Your task to perform on an android device: Open the Zoho show app and create a presentation with the title  "Tomorrowland festive."
Image 0: 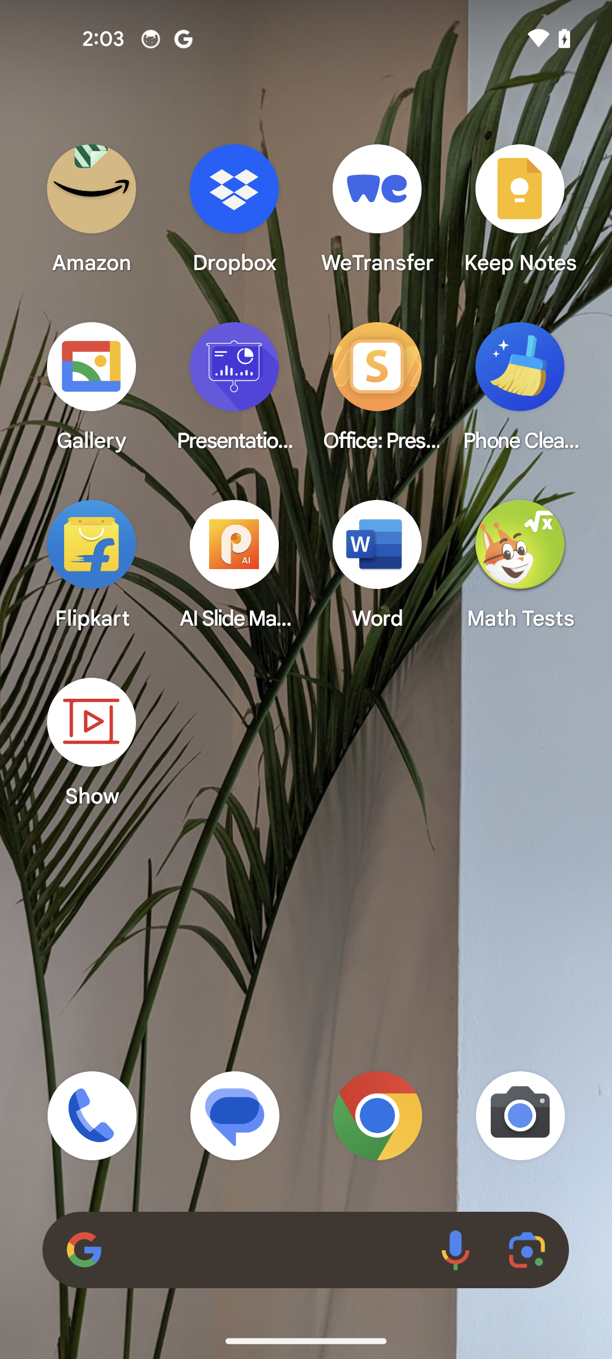
Open the zoho show app
Step 0: open app "Show"
Image 1: 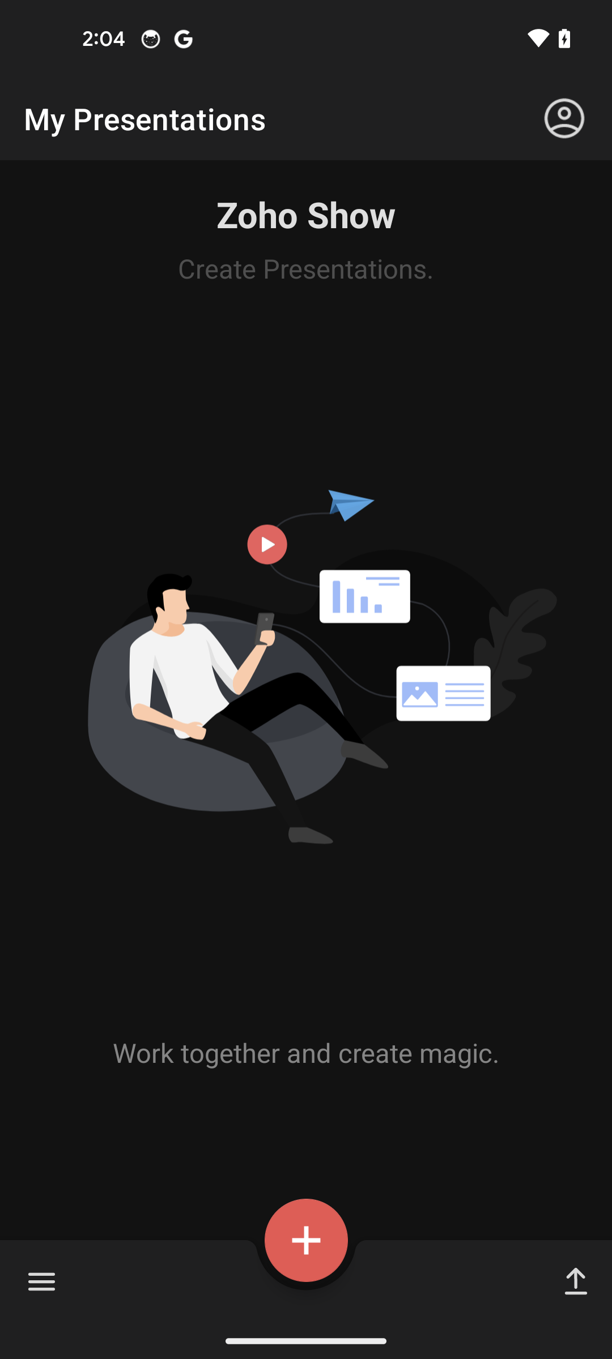
Tap on the plus button at the bottom of the screen
Step 1: click (306, 1240)
Image 3: 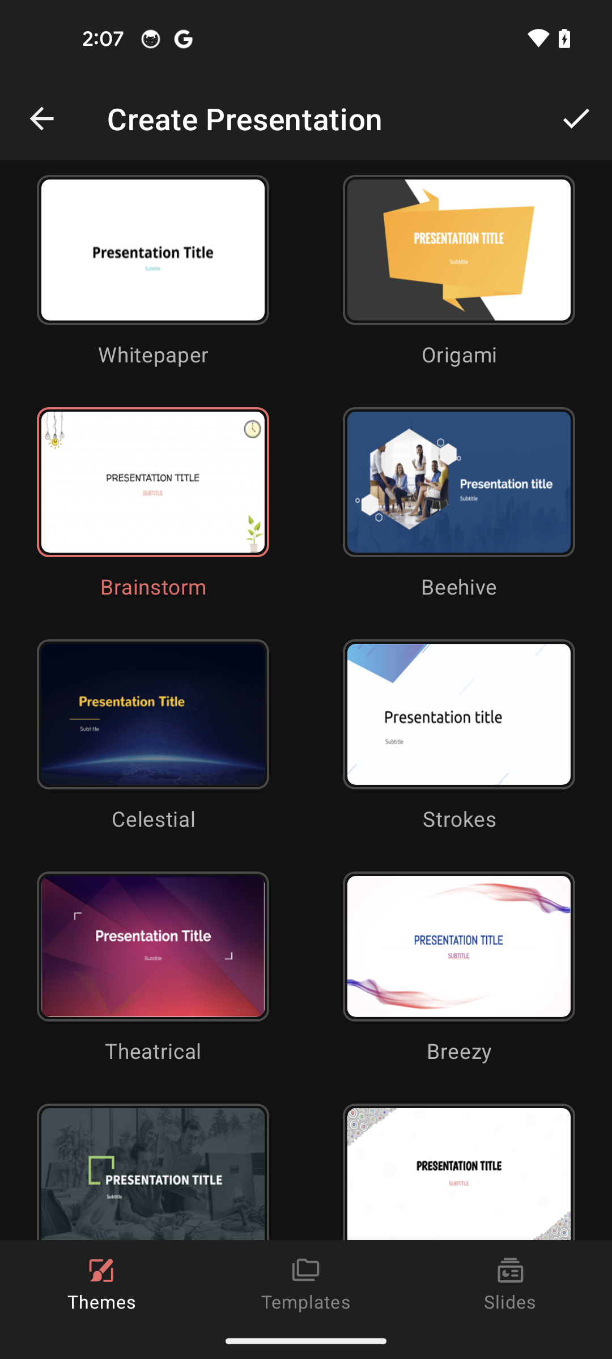
Tap on the tick icon
Step 3: click (576, 118)
Image 4: 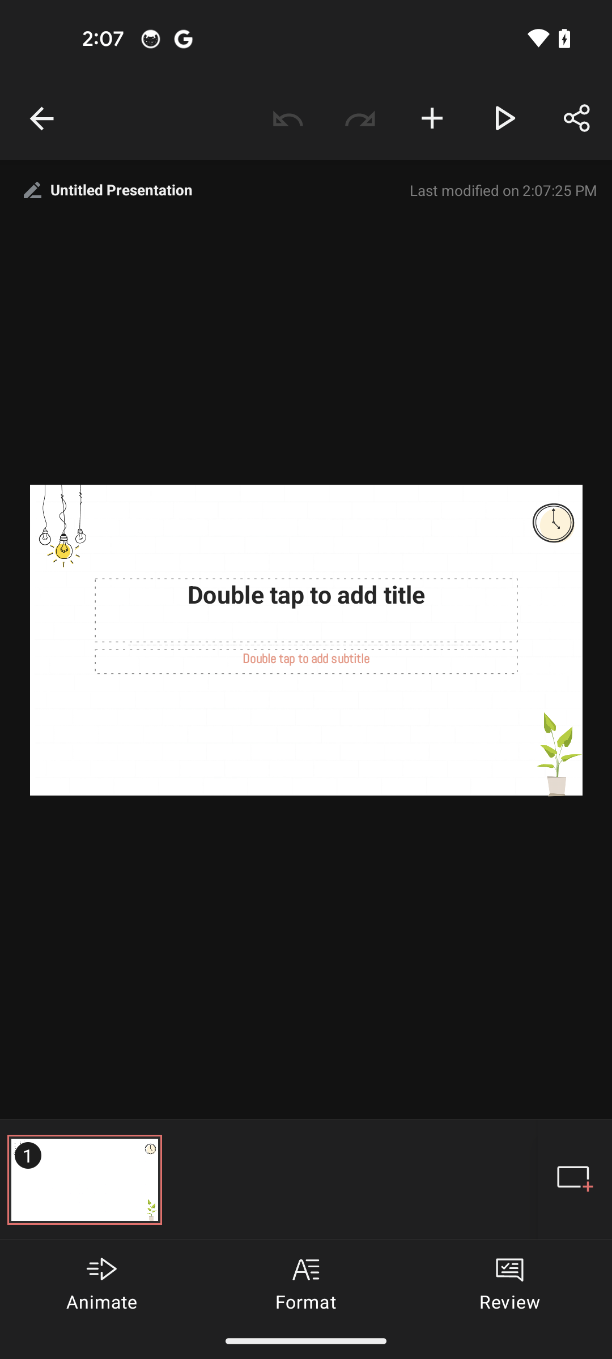
Tap on the add title bar
Step 4: click (306, 610)
Image 5: 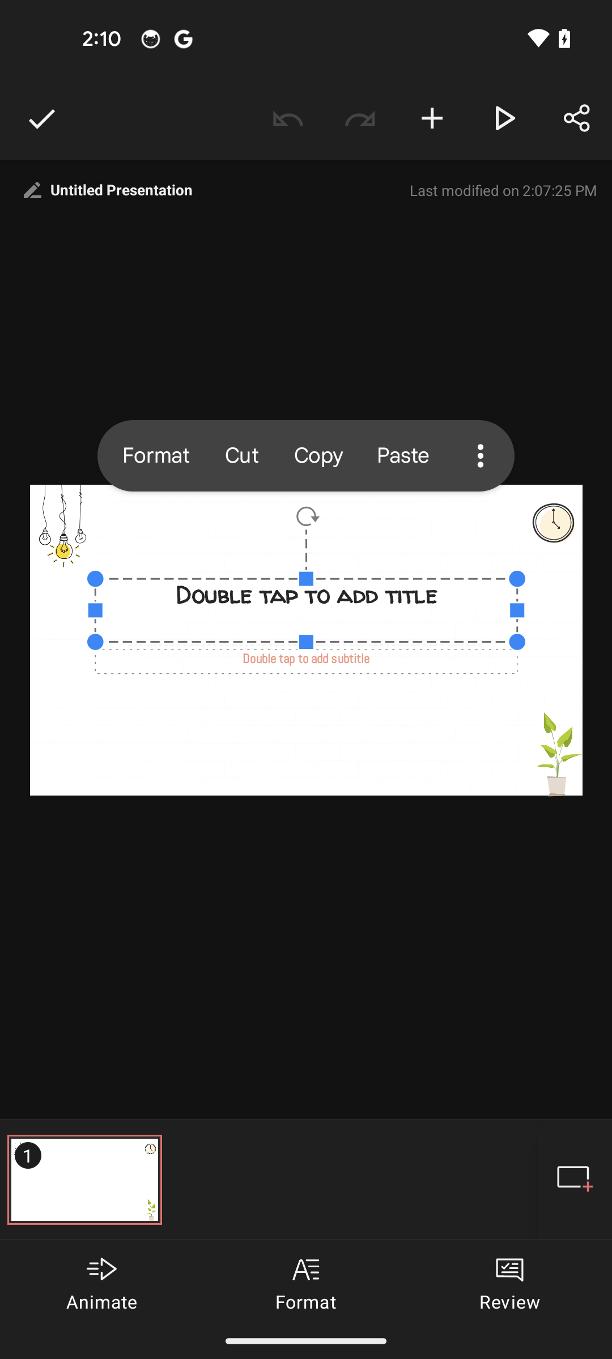
Tap again on the title bar
Step 5: click (306, 610)